Your task to perform on an android device: Open Hardware Shack app, Apply the Anchor and Crompton brand filters then view all the products offered by these brands
Image 0: 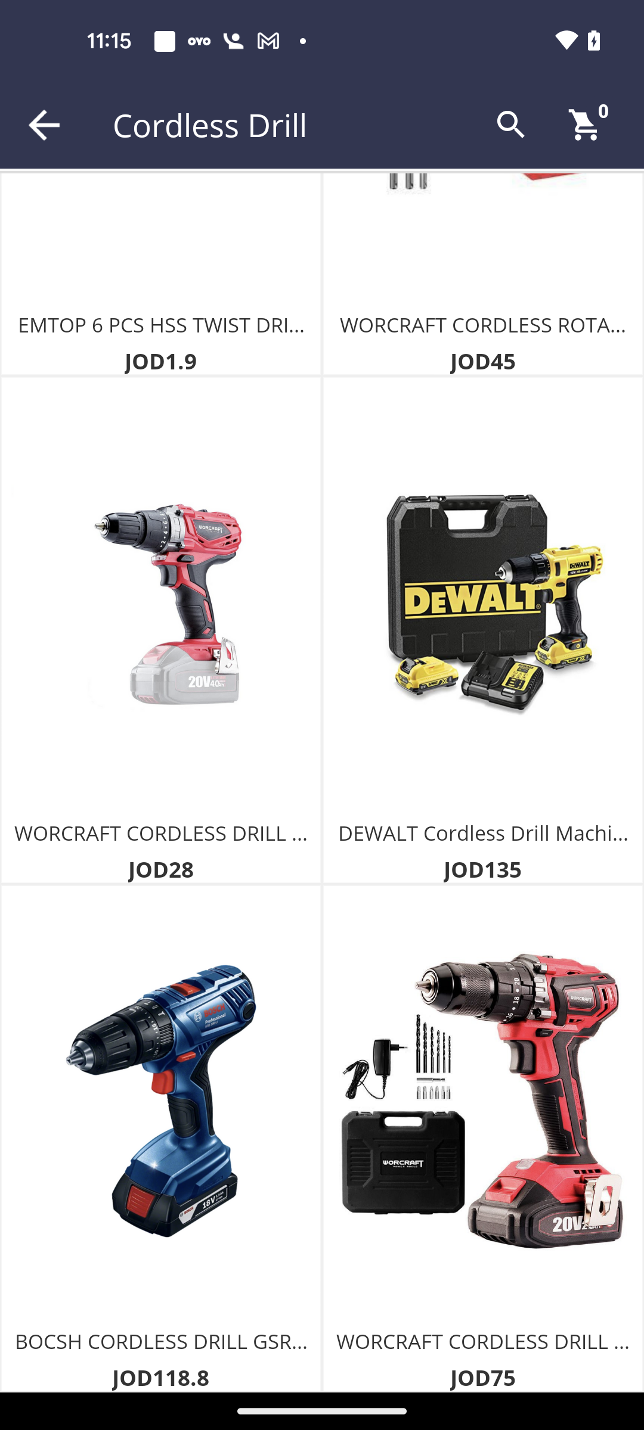
Open Hardware Shack app
Step 0: open app "Hardware Shack"
Image 1: 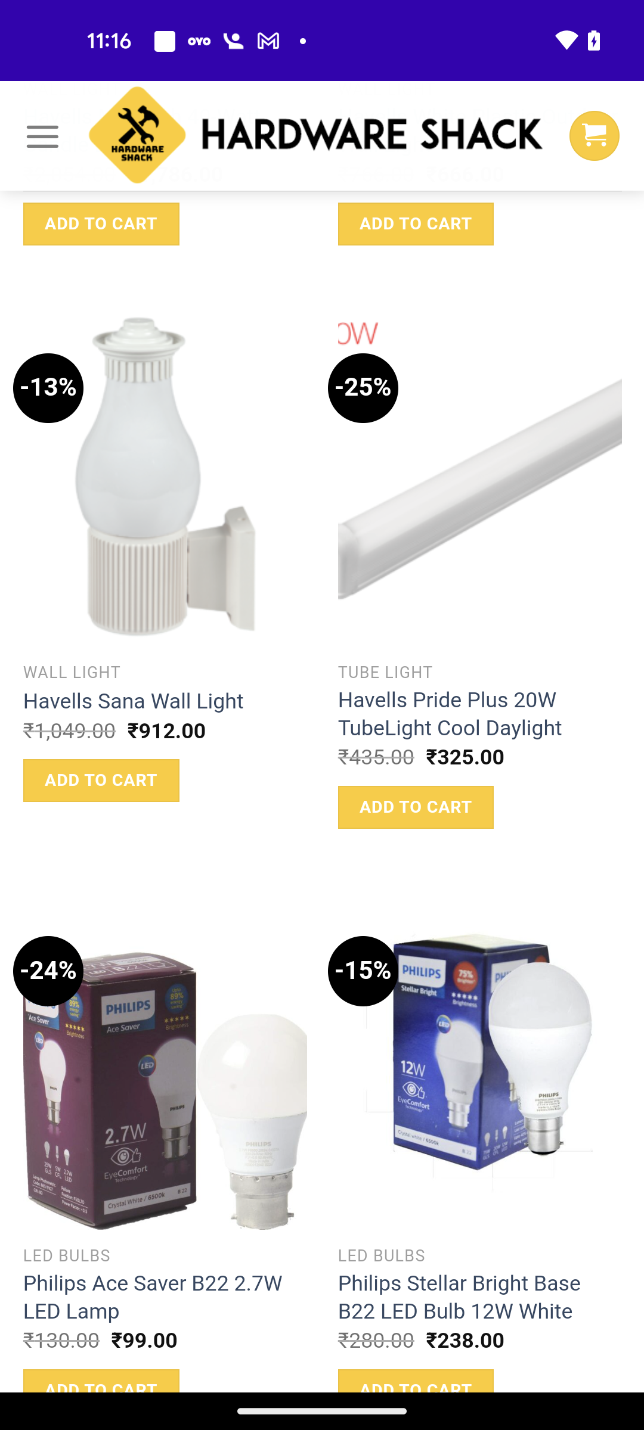
Scroll up to view filters option
Step 1: scroll up
Image 2: 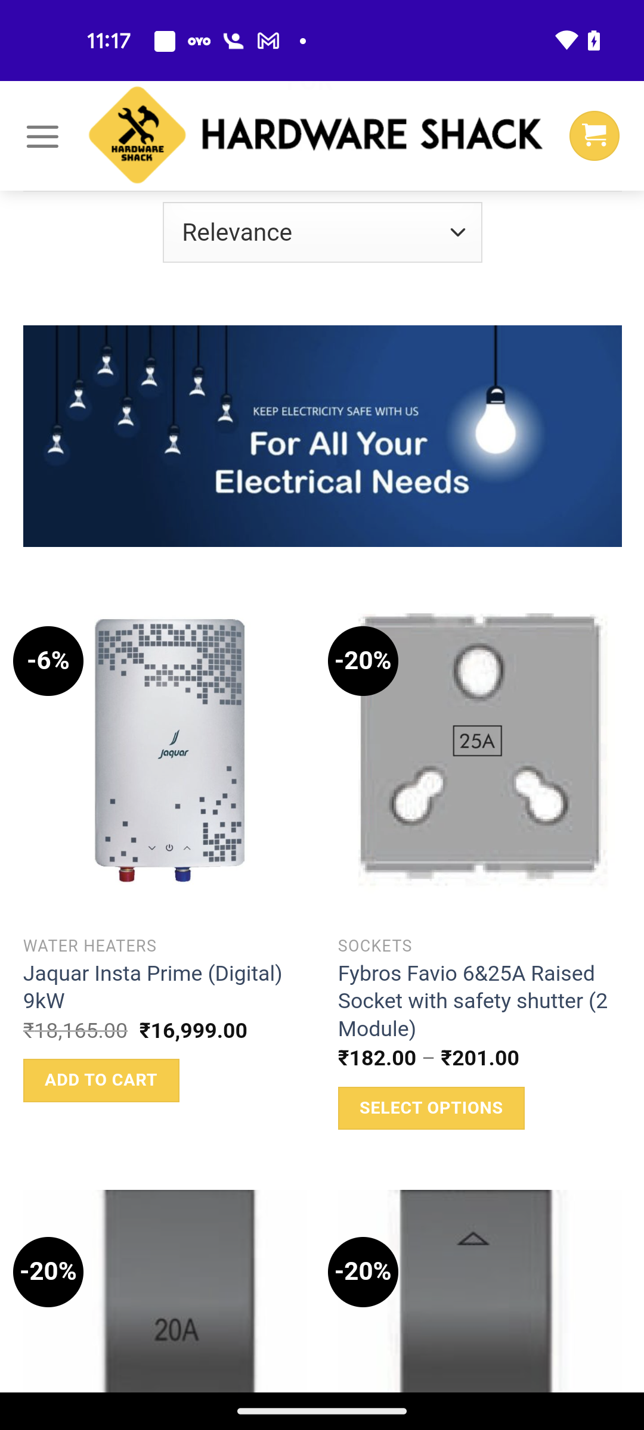
Scroll up to view filters option
Step 2: scroll up
Image 3: 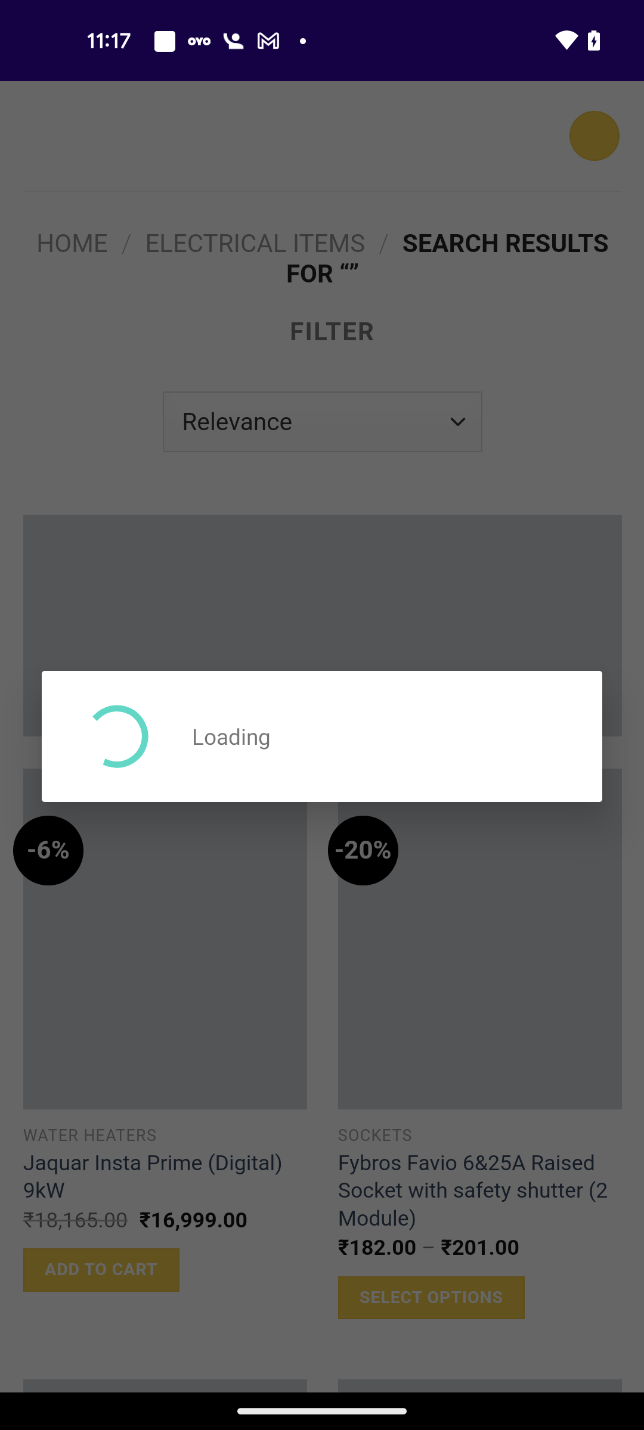
Scroll up to view filters option
Step 3: wait
Image 4: 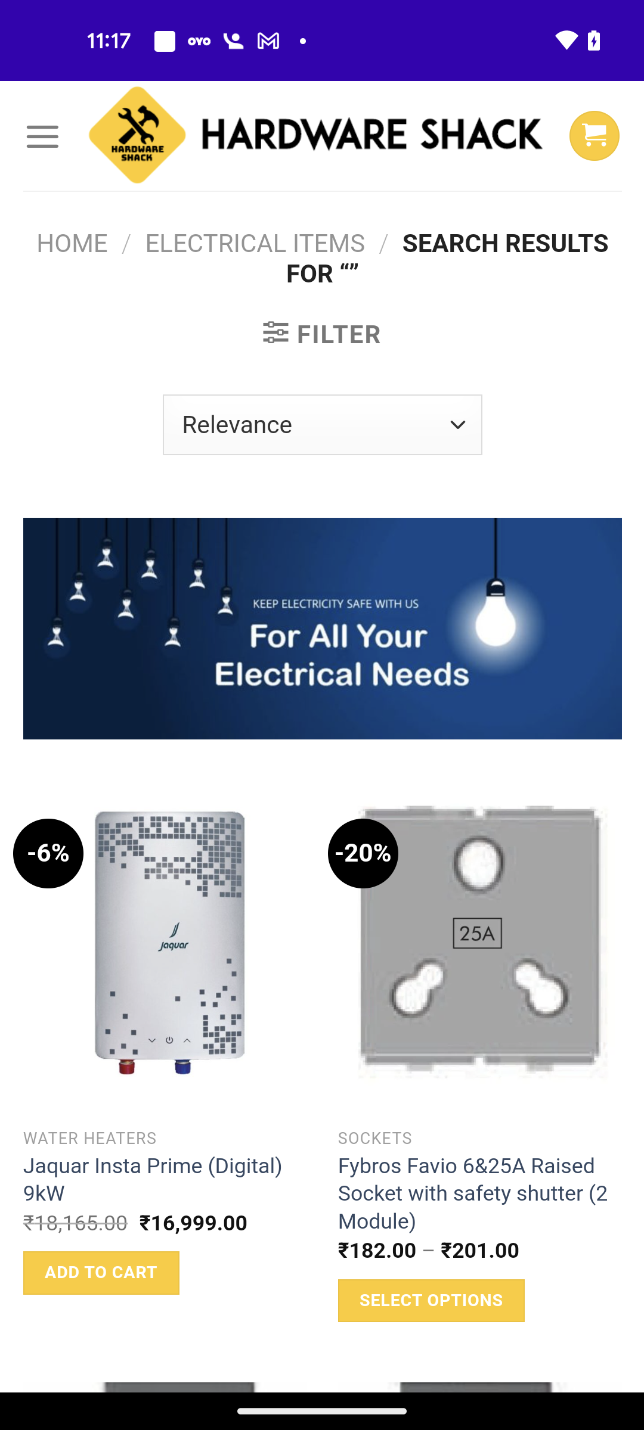
Click on the Filter option
Step 4: click (339, 335)
Image 5: 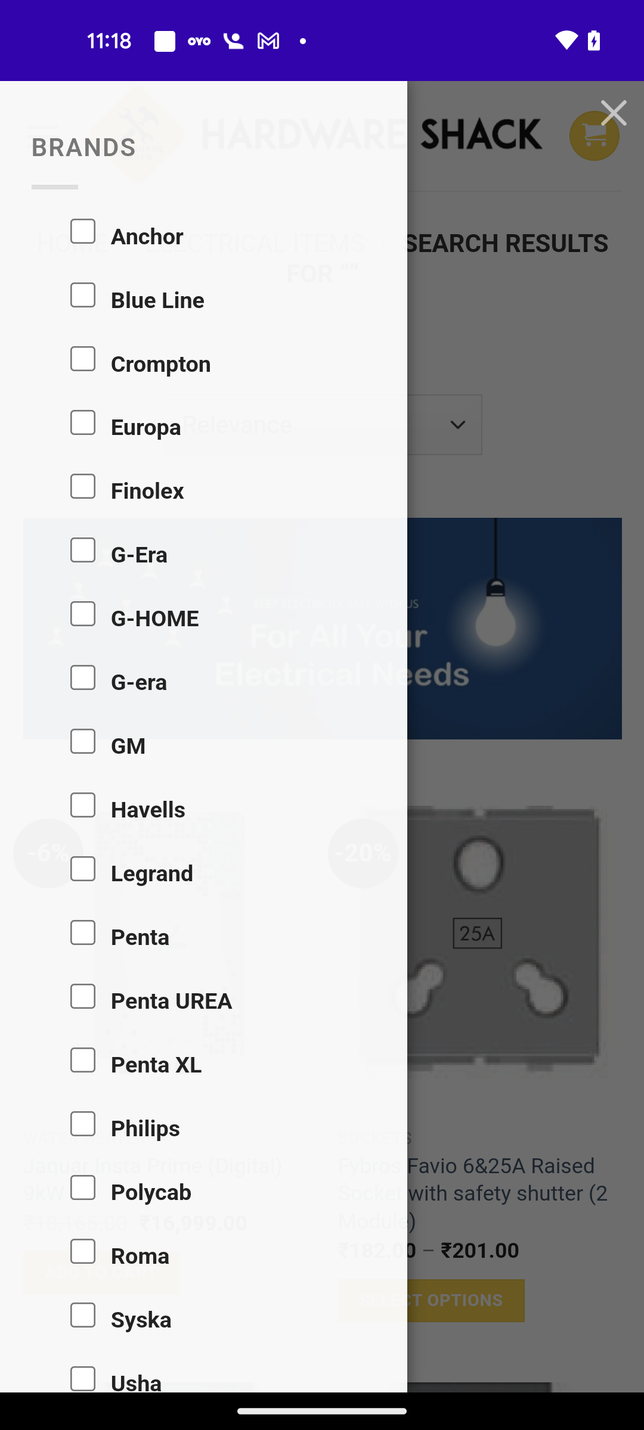
Select Anchor Brand
Step 5: click (82, 232)
Image 6: 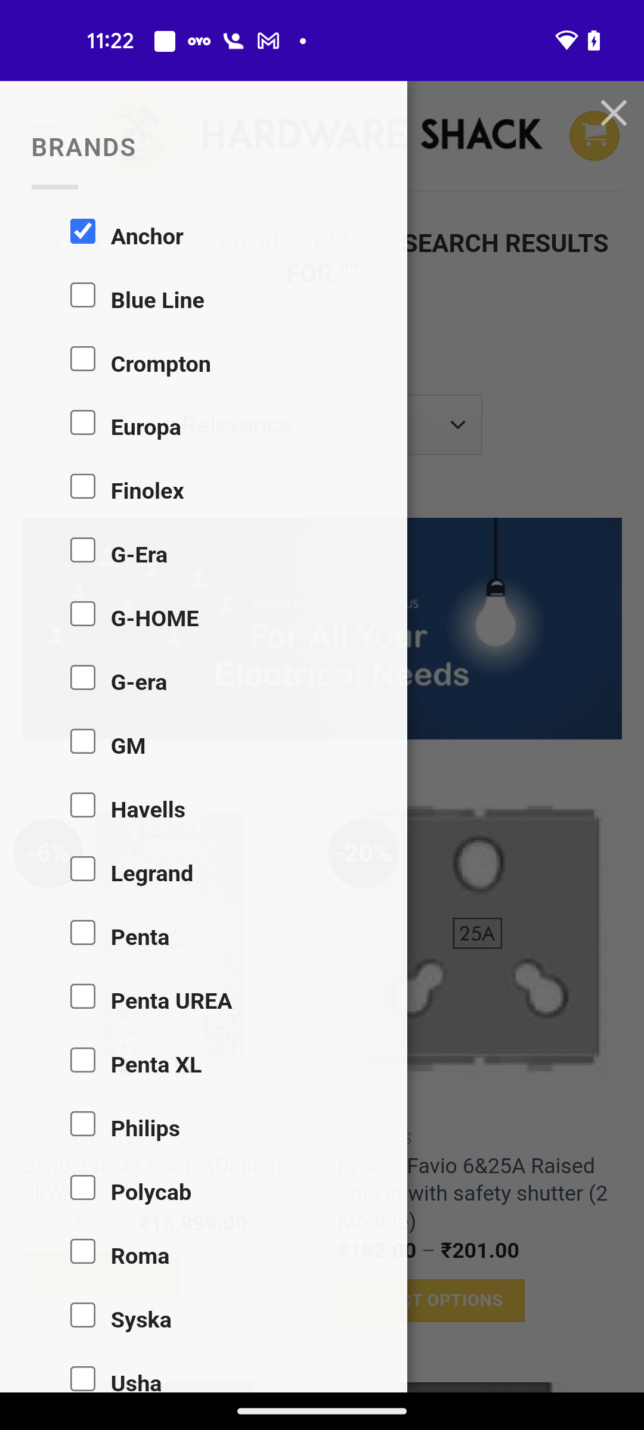
Select Crompton Brand
Step 6: click (82, 358)
Image 7: 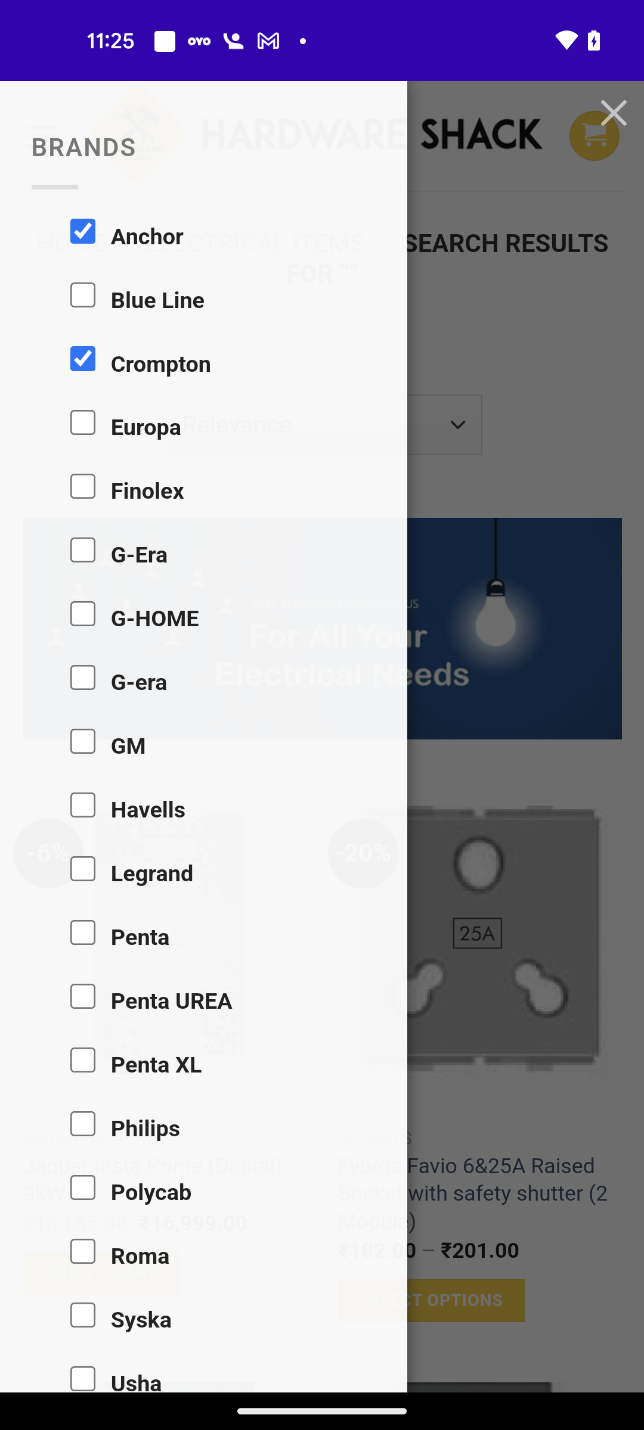
Scroll down to view Apply Filter button
Step 7: scroll down
Image 8: 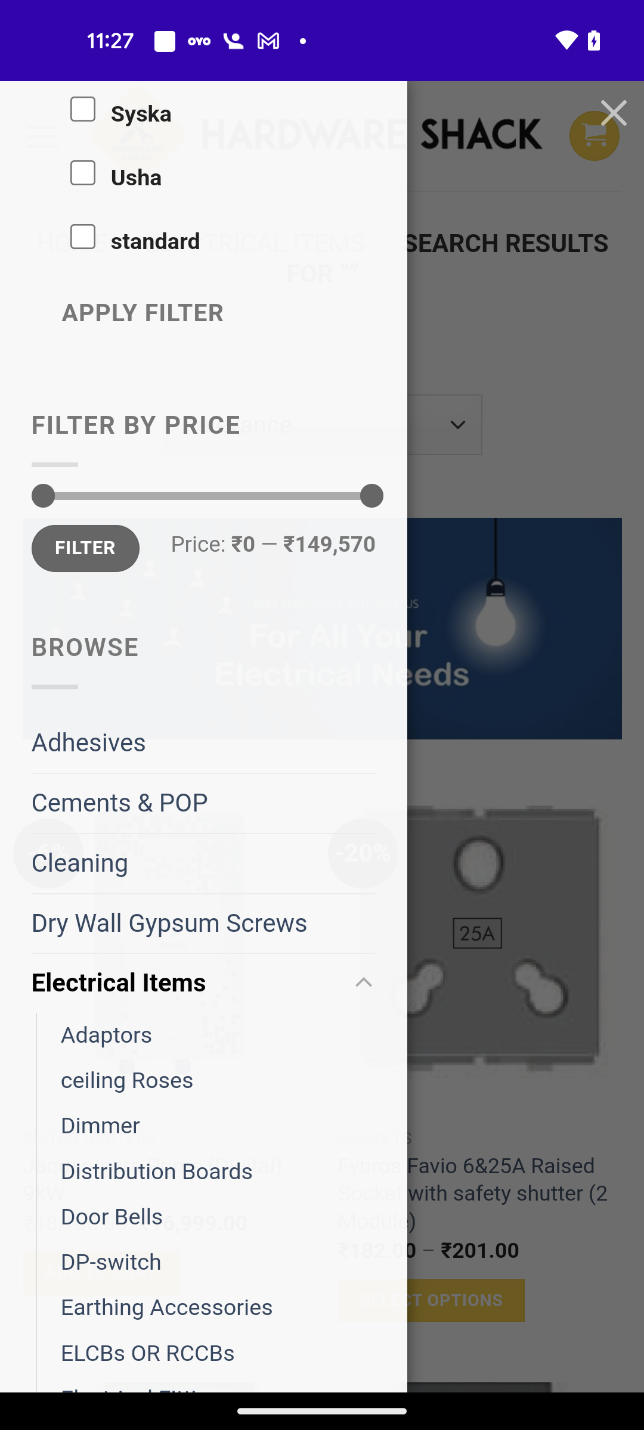
Click on the Apply Filter button
Step 8: click (141, 313)
Image 9: 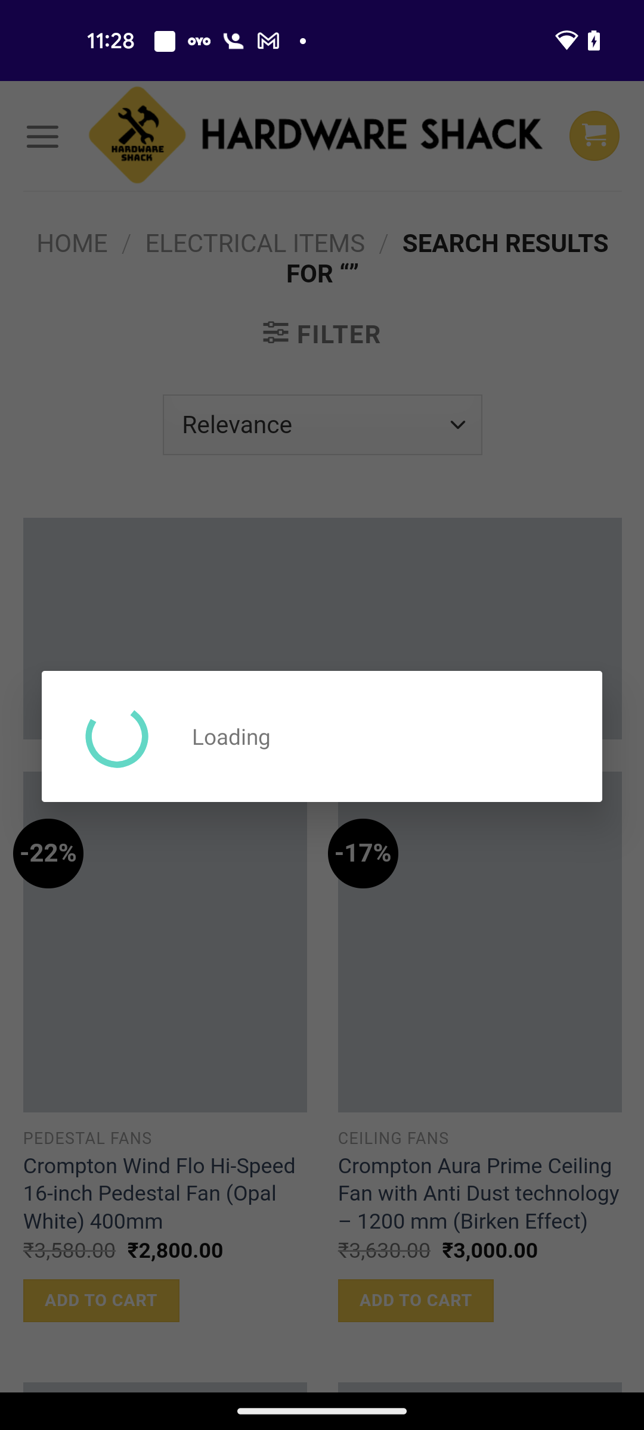
Click on the Apply Filter button
Step 9: wait
Image 10: 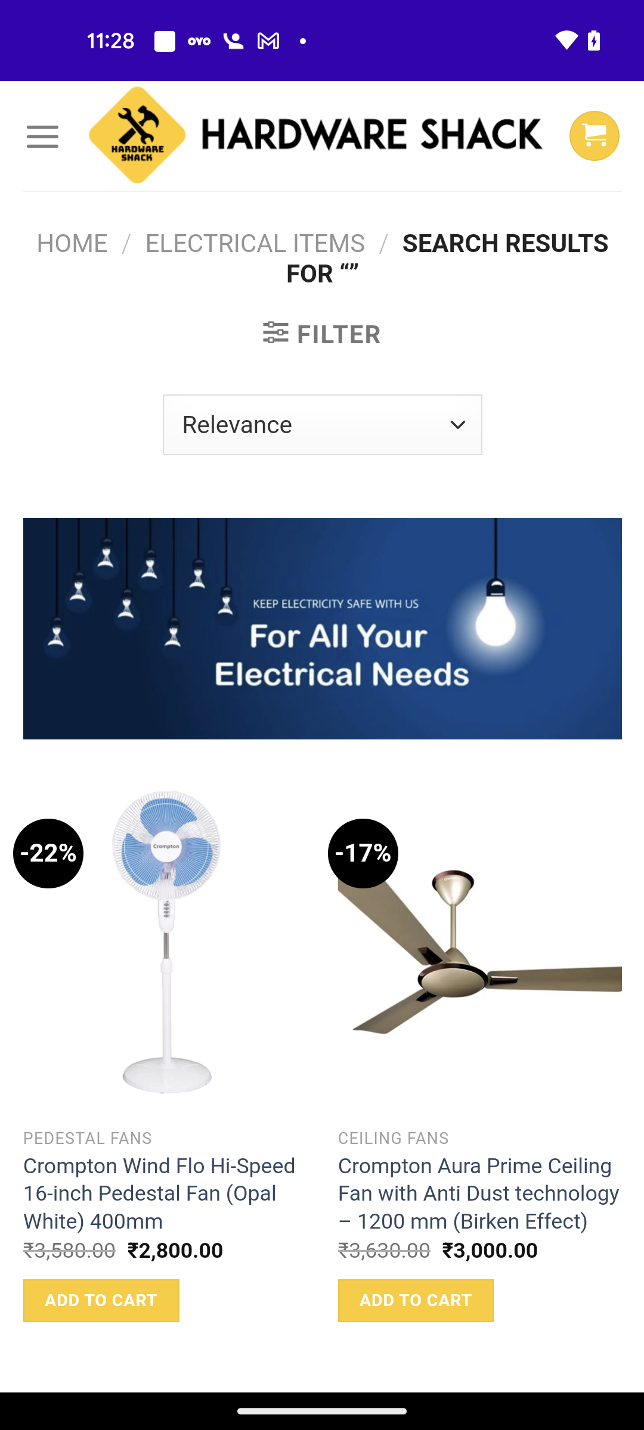
Scroll down to view more products
Step 10: scroll down
Image 11: 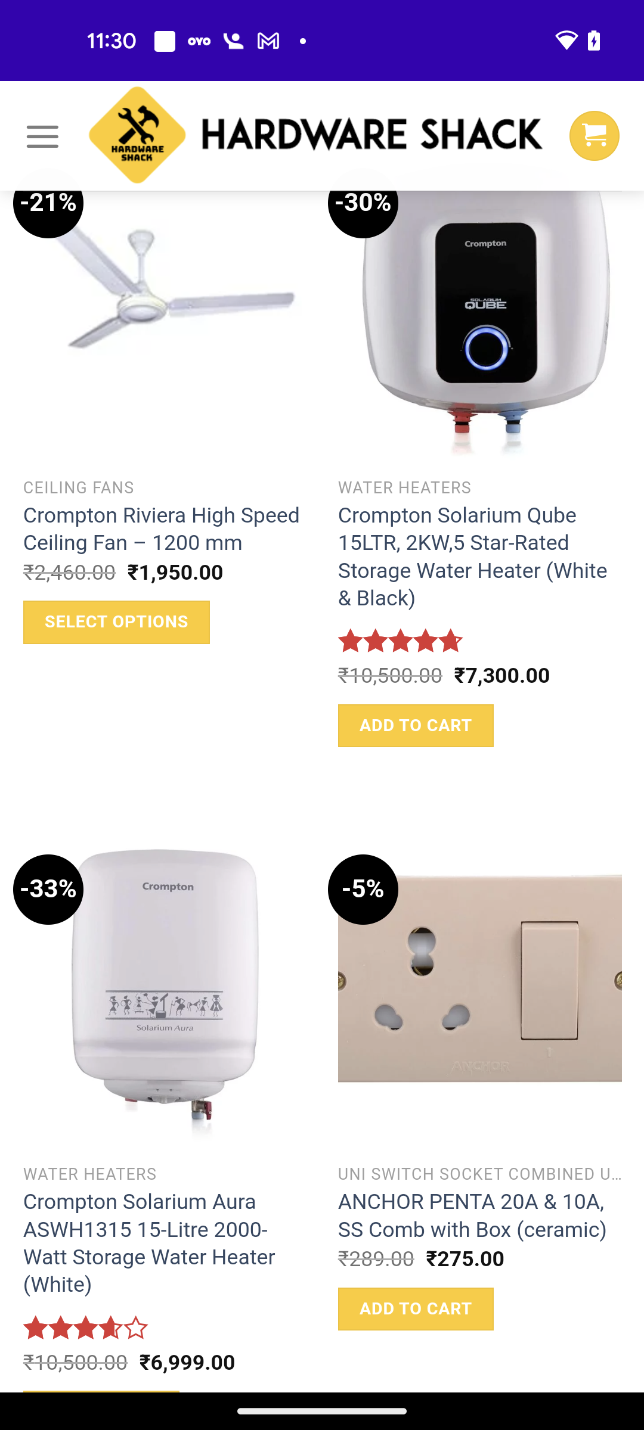
Scroll down to view more products
Step 11: scroll down